Your task to perform on an android device: Turn on the reminder at 12:00 AM on March 8, 2024, for the Lucas birthday arrangements task on the To-Do app.
Image 0: 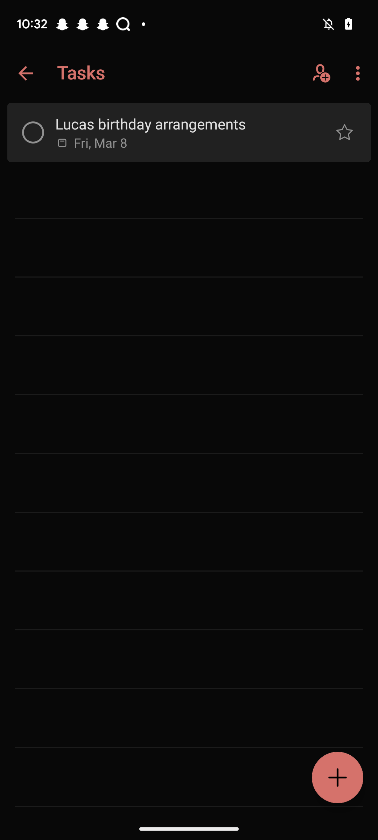
Open the "Lucas birthday arrangements" task.
Step 0: click (181, 124)
Image 1: 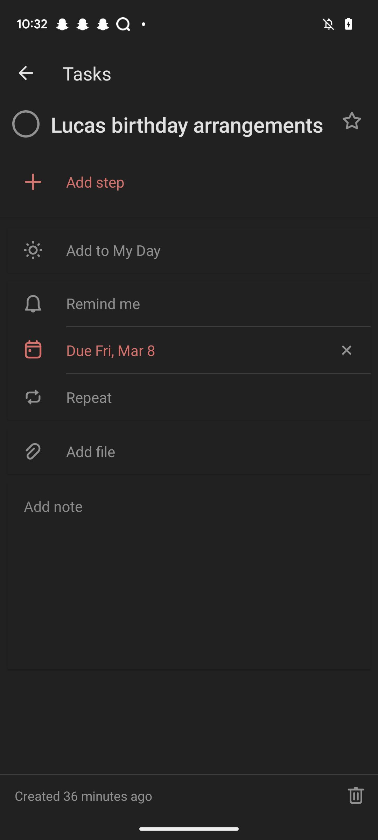
Click on the Text "Remind me".
Step 1: click (218, 303)
Image 2: 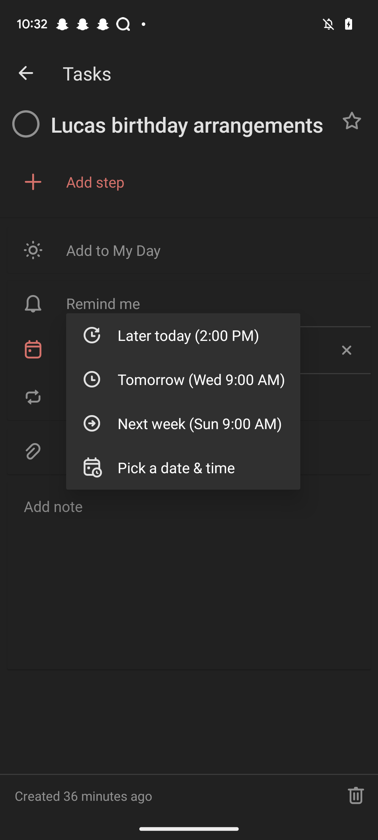
Click on the Pick a date& time button.
Step 2: click (202, 467)
Image 3: 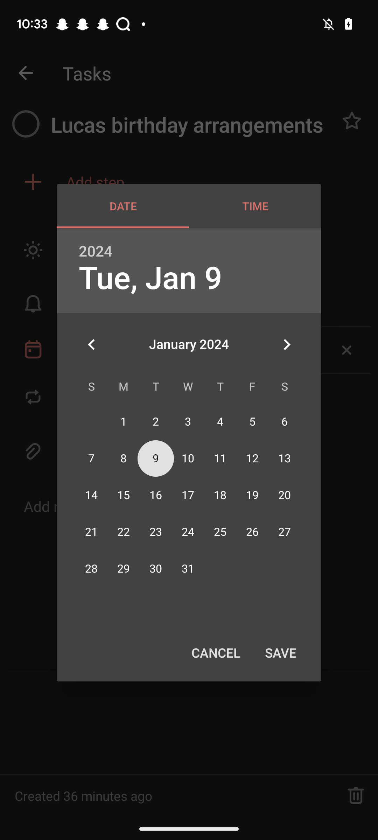
Click on the right-side arrow to change the month on the calendar.
Step 3: click (286, 344)
Image 5: 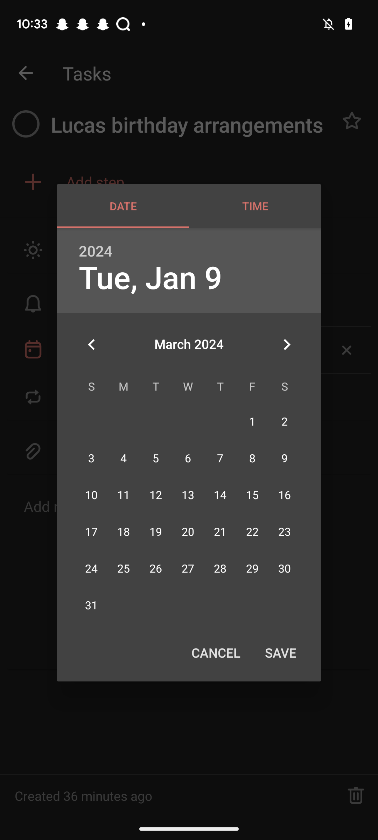
Select the date of March 8, 2024.
Step 5: click (252, 458)
Image 6: 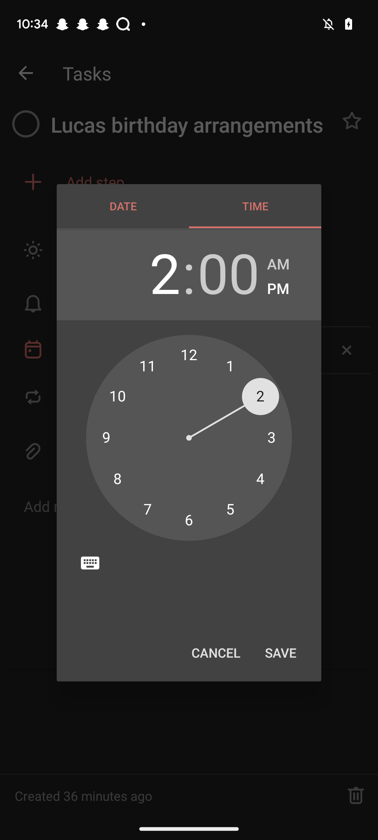
Click on 12.
Step 6: click (189, 355)
Image 8: 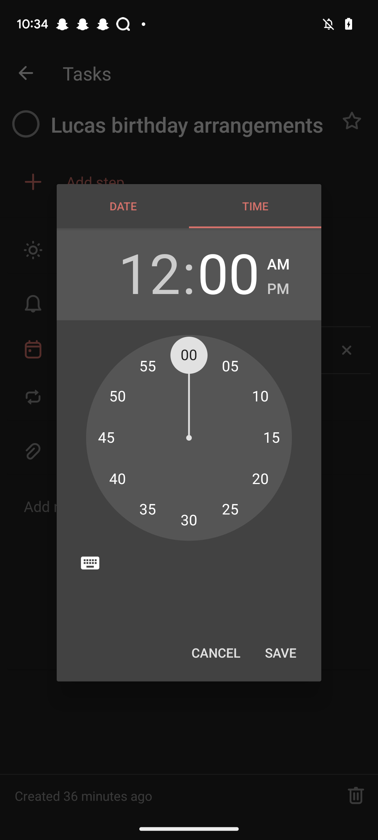
Click on the Save button at the bottom right corner of the Clock.
Step 8: click (281, 653)
Image 9: 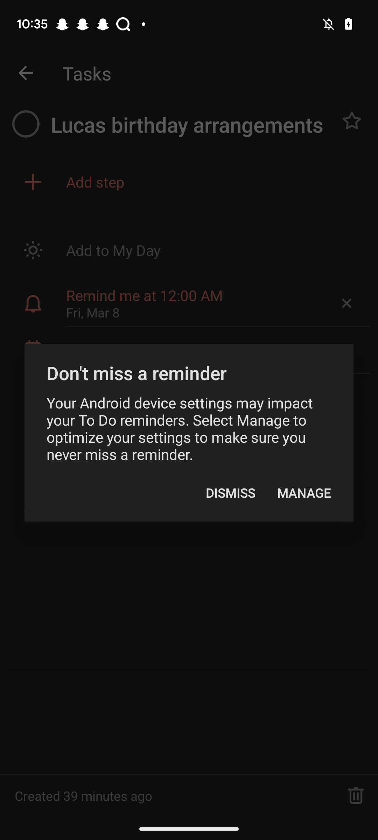
Click on the Save button at the bottom right corner of the Clock.
Step 9: wait